Your task to perform on an android device: Utilize the Google Drive app to search for a DIY tool kit file.
Image 0: 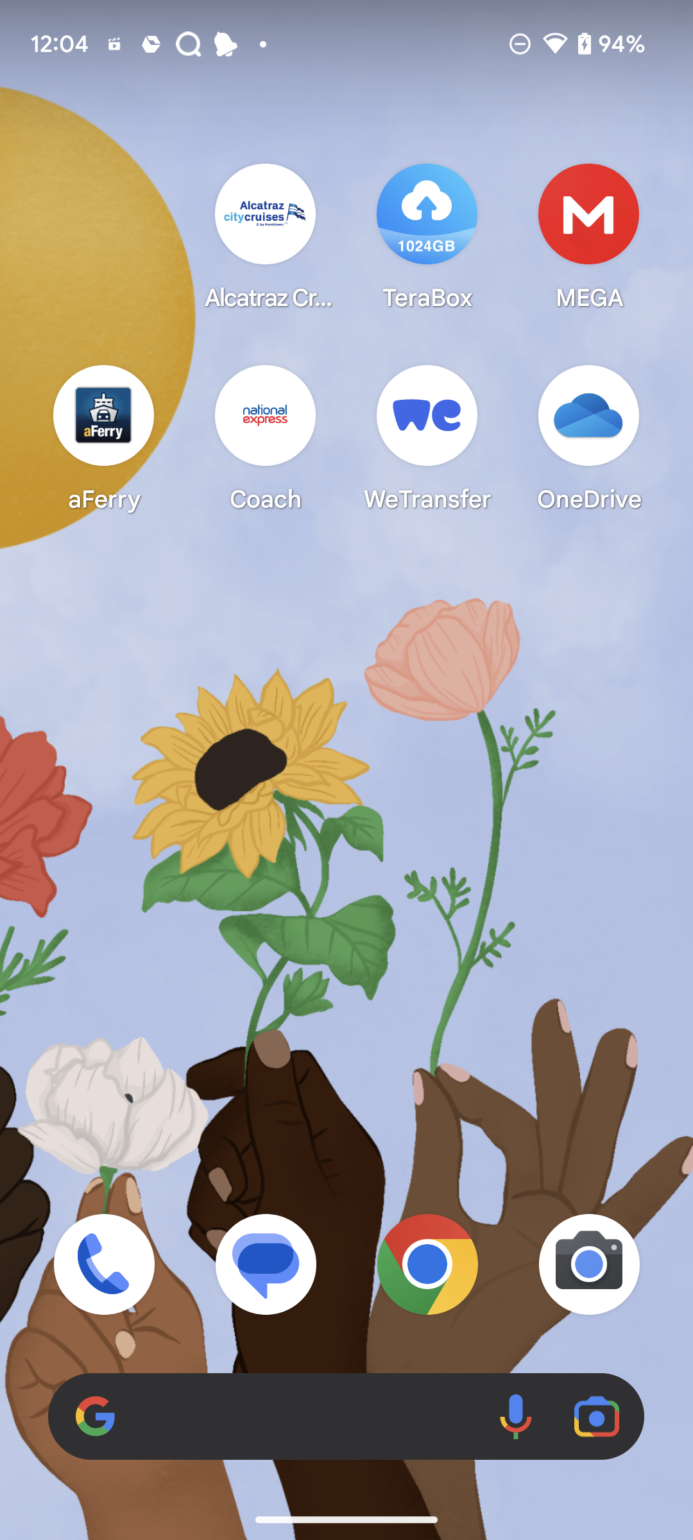
Open Google Drive App
Step 0: open app "Drive"
Image 1: 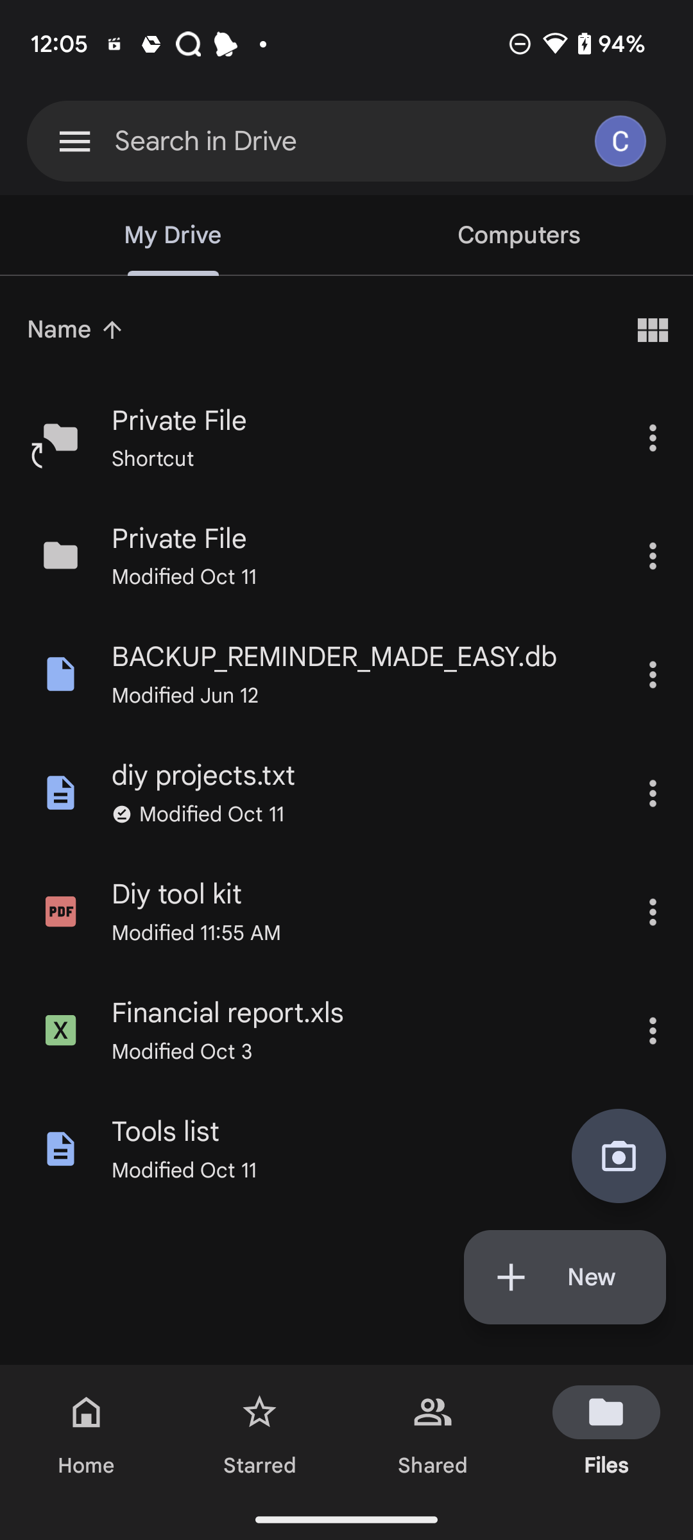
click on the search bar at the top of the screen
Step 1: click (206, 141)
Image 2: 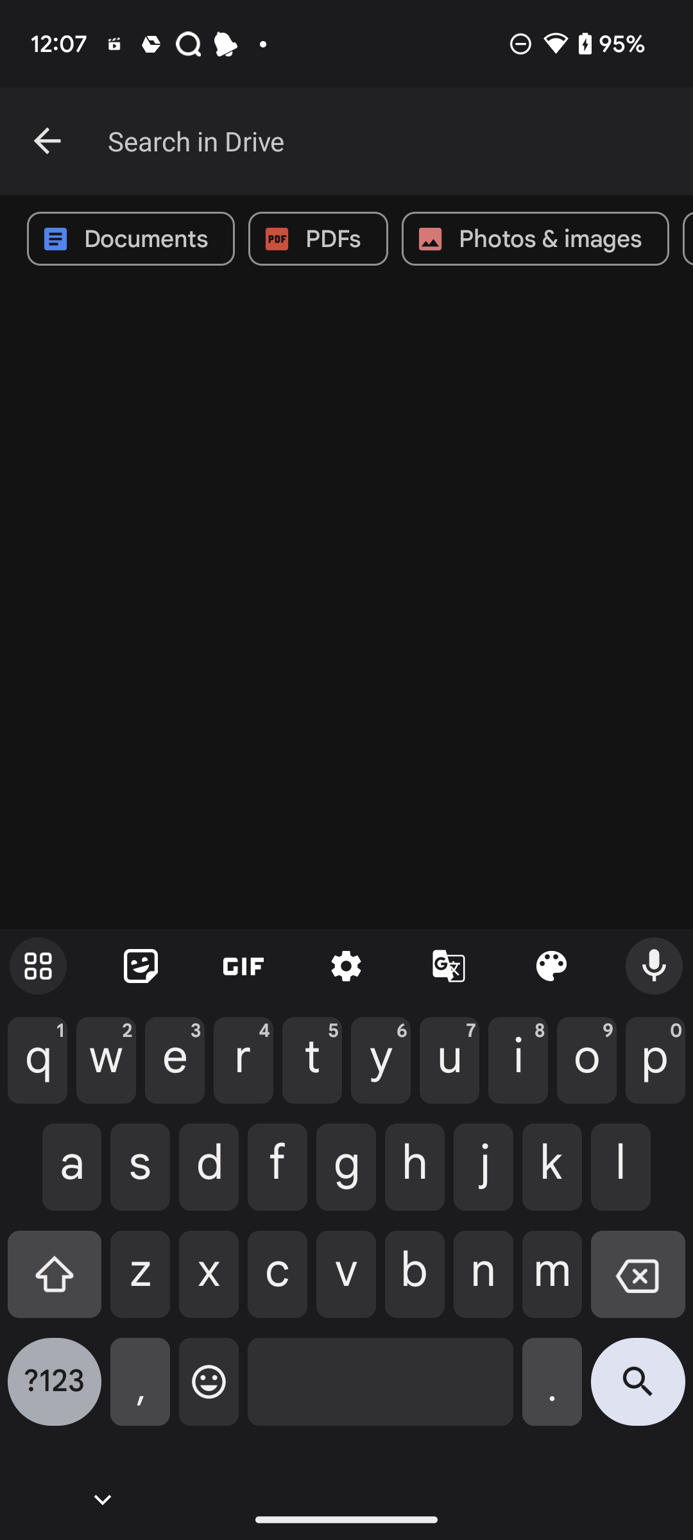
Search for DIY tool kit
Step 2: type "DIY tool kit"